Your task to perform on an android device: Go to Weather Live & Forecast app and show the weather history 
Image 0: 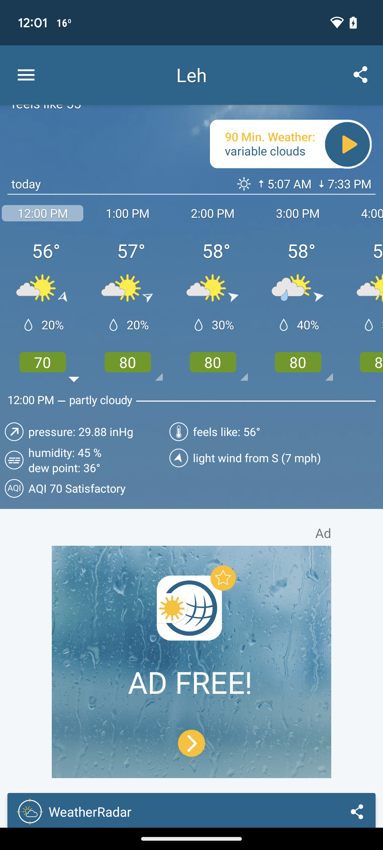
Open Weather Live & Forecast app 
Step 0: open app "Weather"
Image 1: 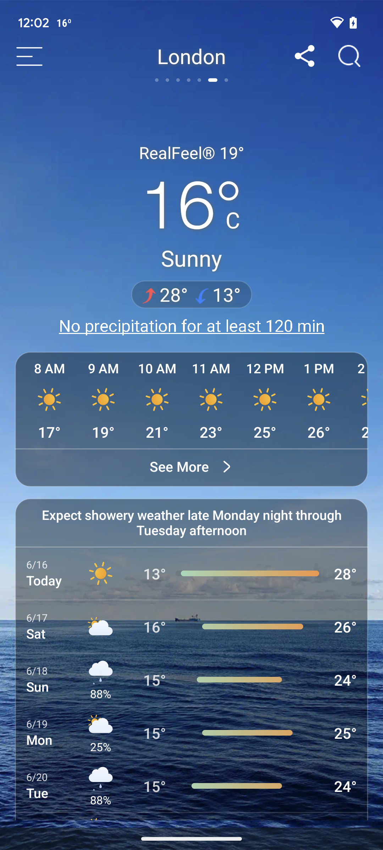
Click on the three vertical lines at the top left corner of the screen
Step 1: click (30, 56)
Image 2: 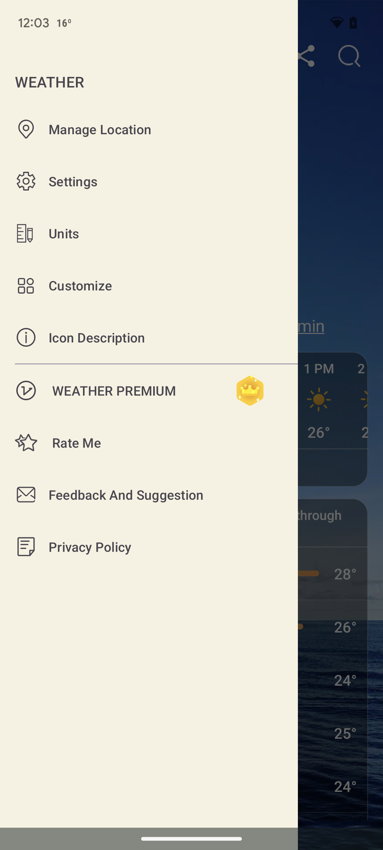
Click on the manage location in the drawer
Step 2: click (160, 129)
Image 3: 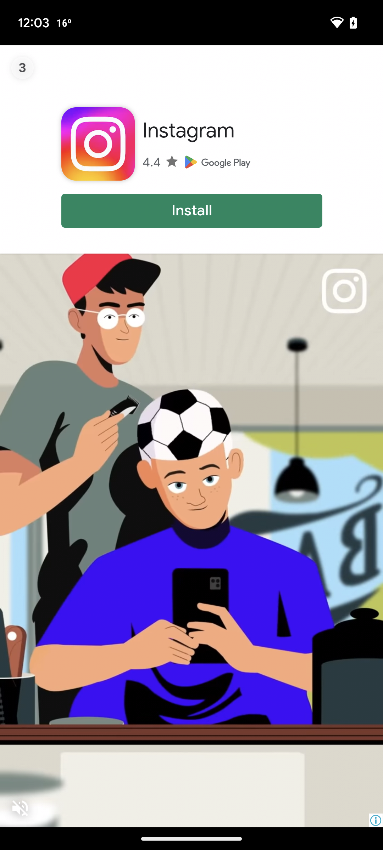
Click on the manage location in the drawer
Step 3: wait